Your task to perform on an android device: Go to the Babbel app & start the first lesson
Image 0: 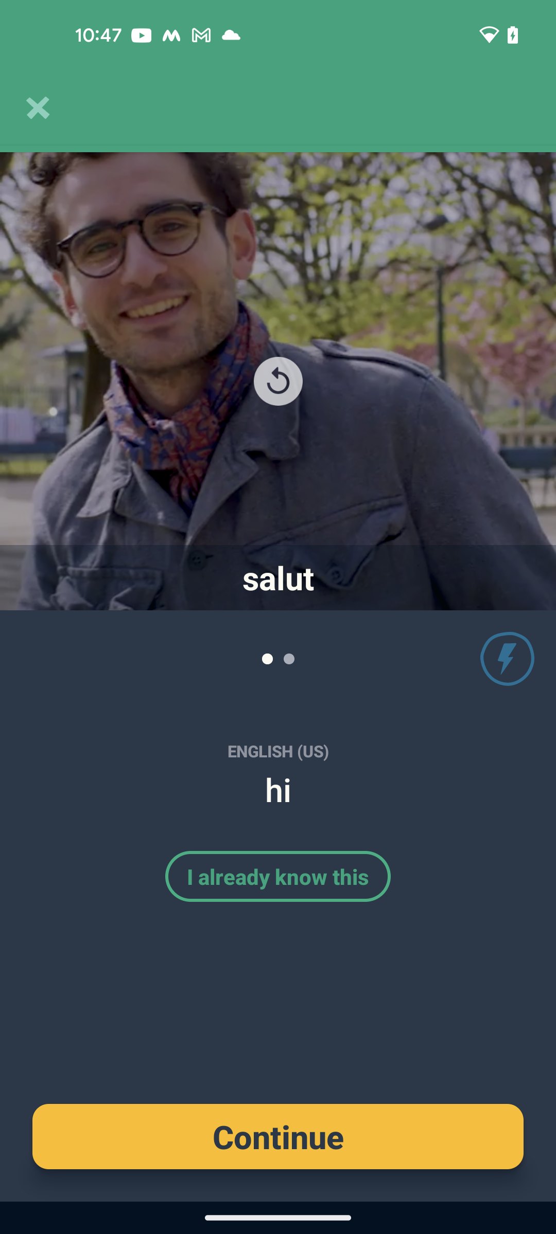
open the Babbel app
Step 0: open app "Babbel"
Image 2: 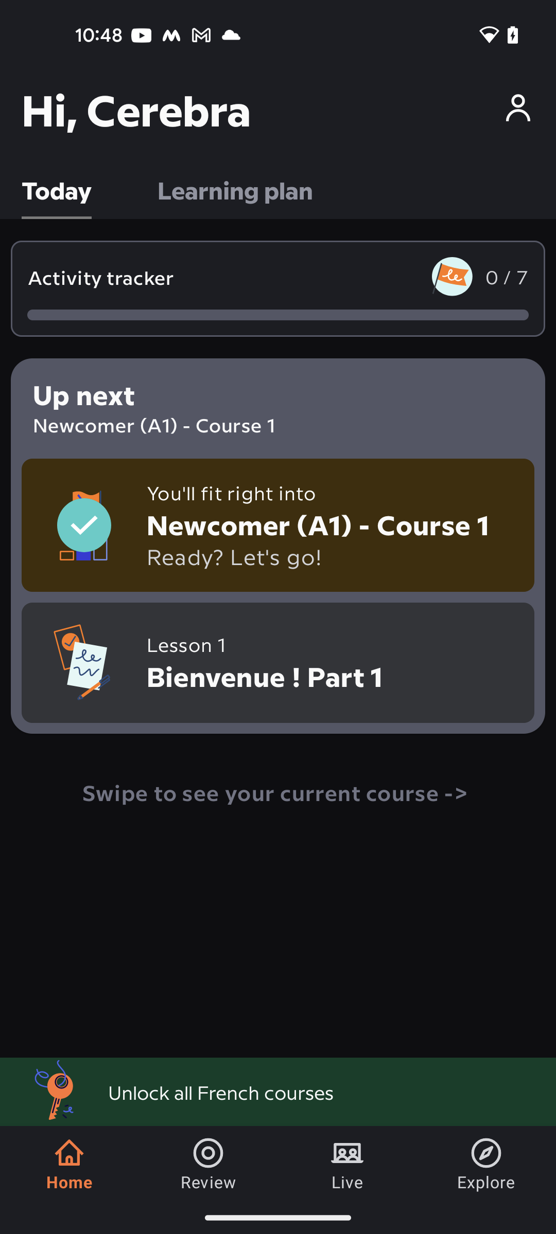
click on the Learning plan tab
Step 2: click (235, 189)
Image 3: 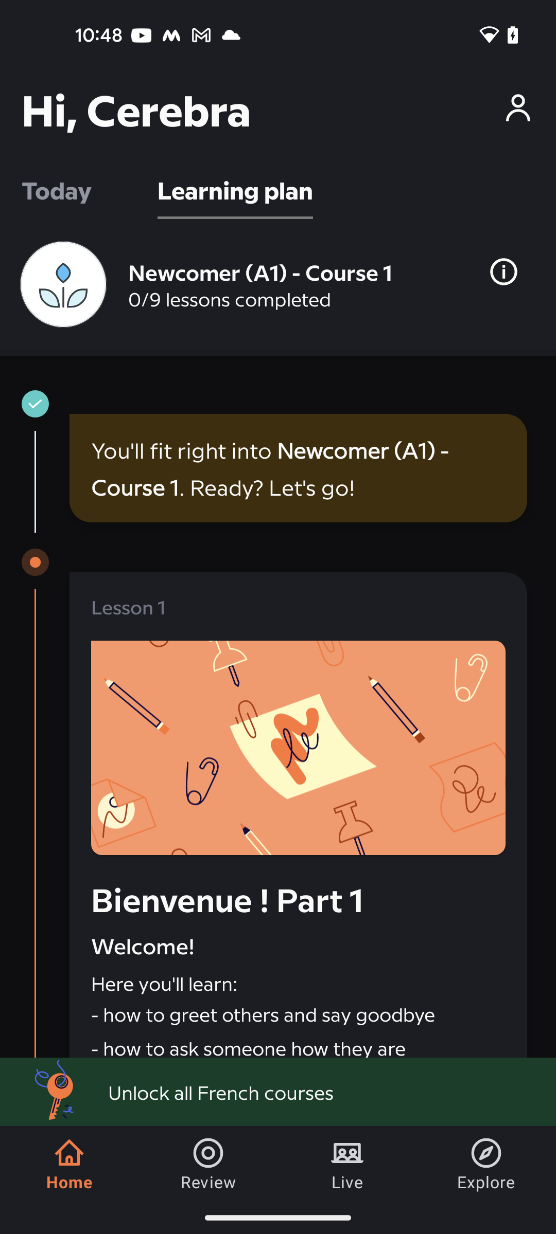
click on the first Lesson 1
Step 3: click (337, 796)
Image 4: 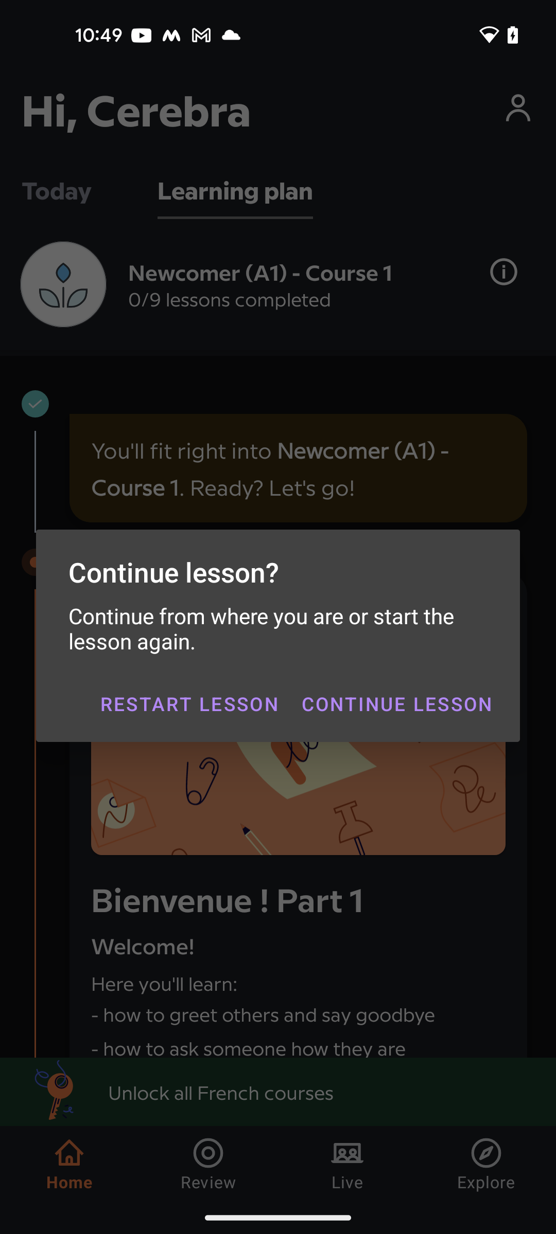
click on the continue lesson option
Step 4: click (396, 704)
Image 5: 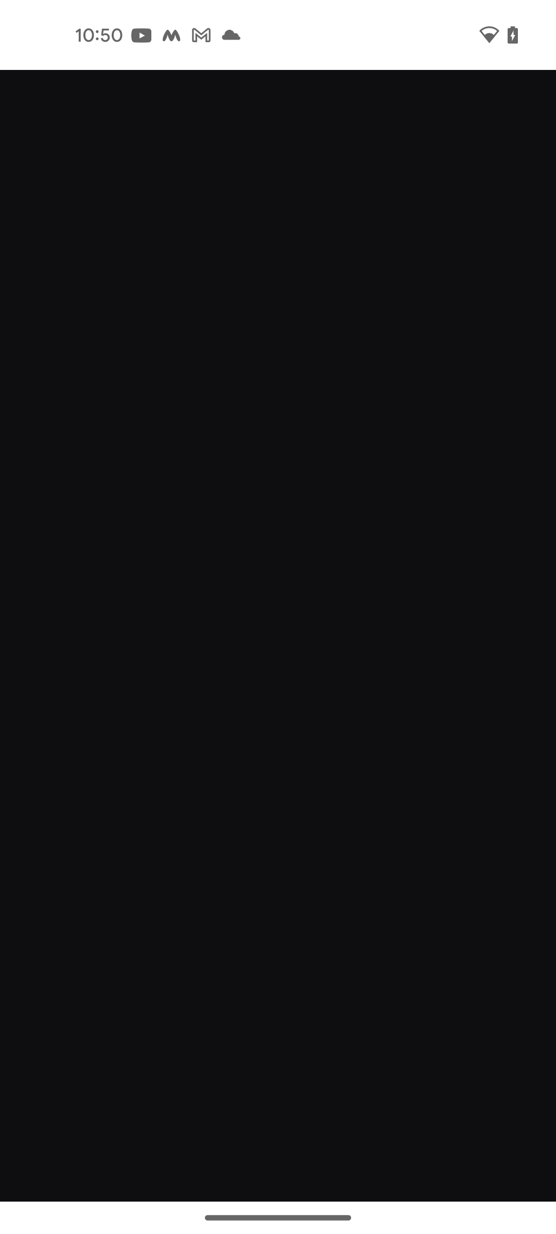
click on the continue lesson option
Step 5: wait